Your task to perform on an android device: View the comparison of 26 mm Hammer Drill machines on the eBay app.
Image 1: 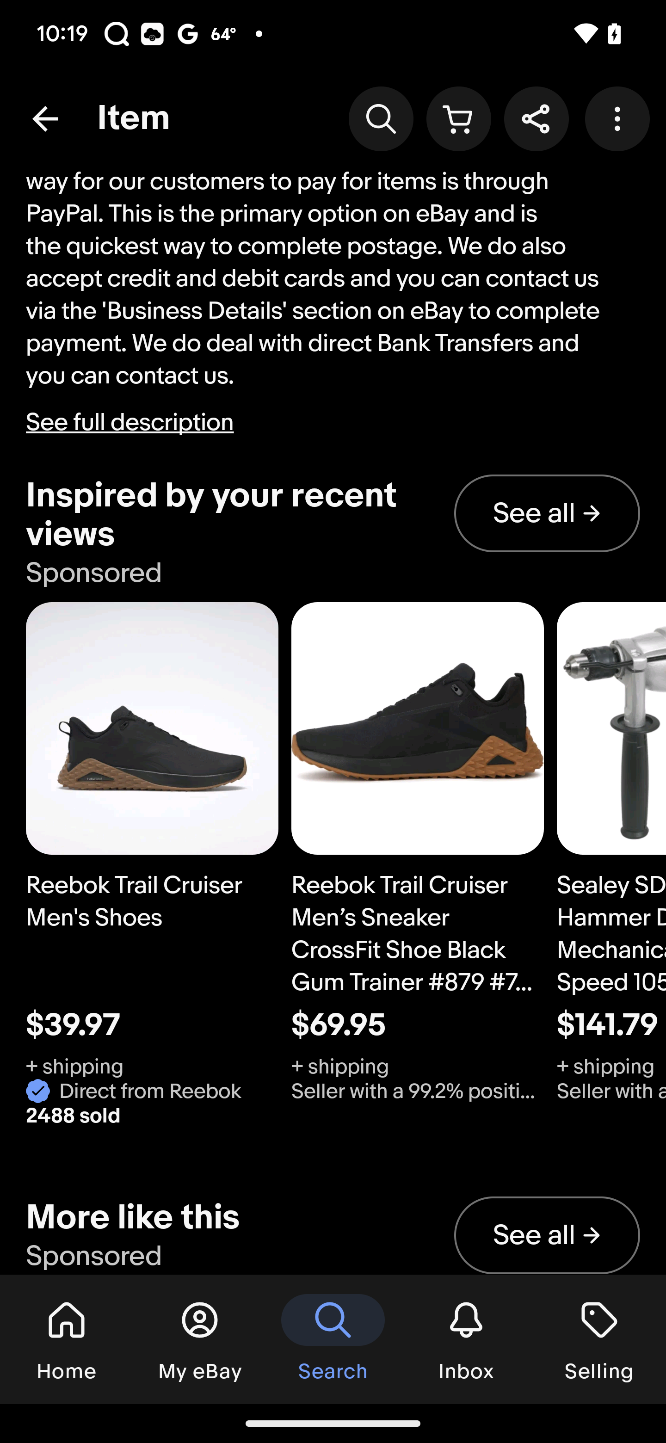
Swipe up on the screen
Step 1: scroll down
Image 2: 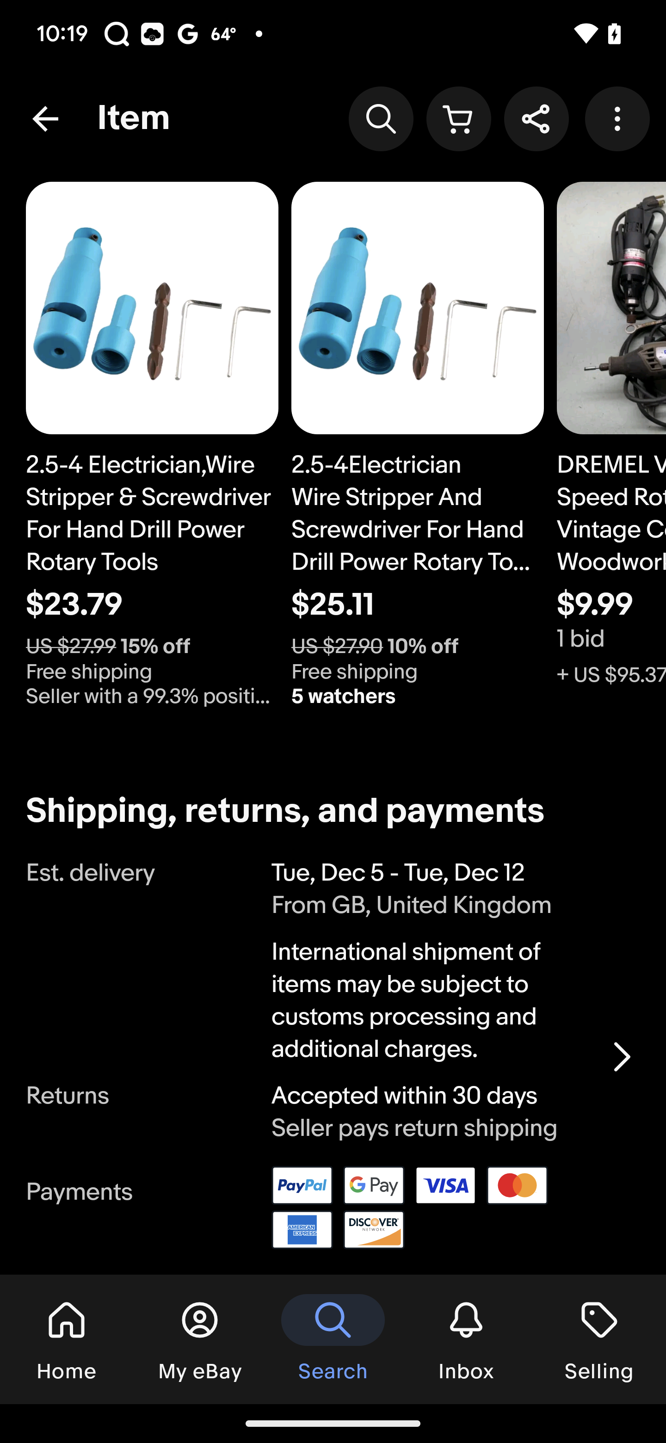
Swipe up on the screen
Step 2: scroll down
Image 3: 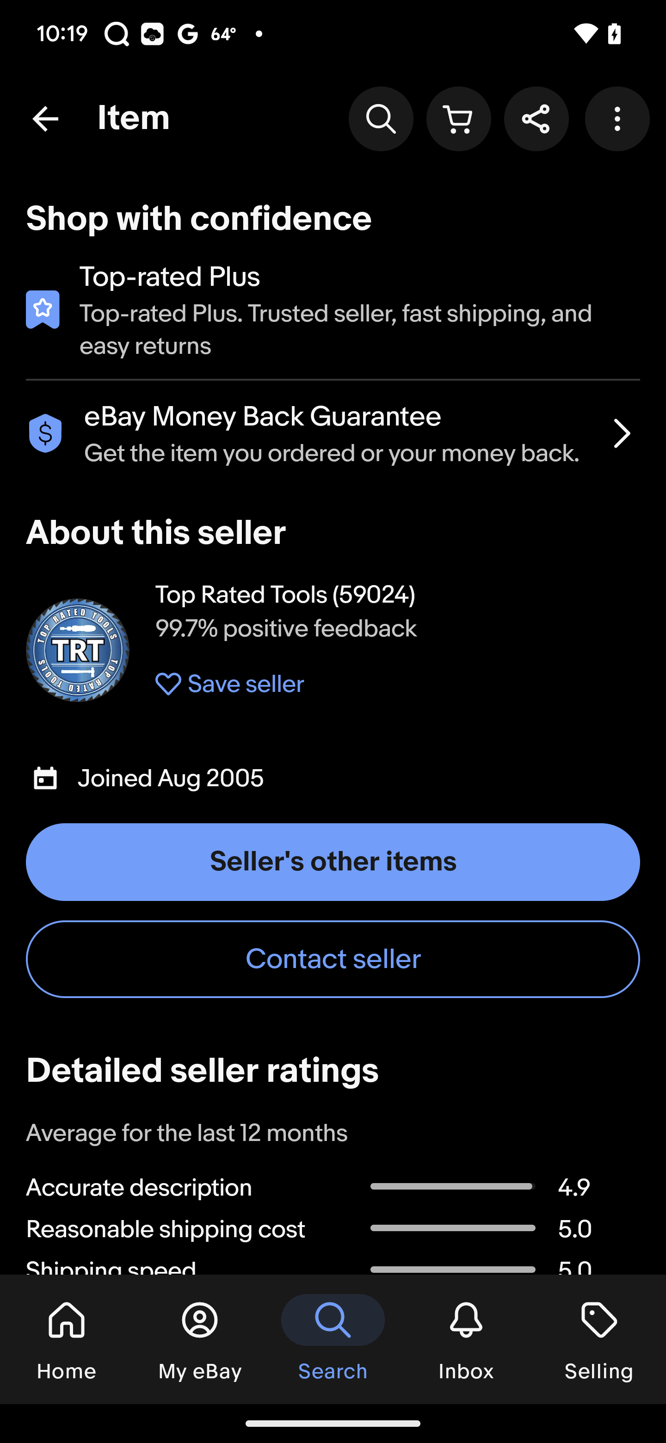
Swipe up on the screen
Step 3: scroll down
Image 4: 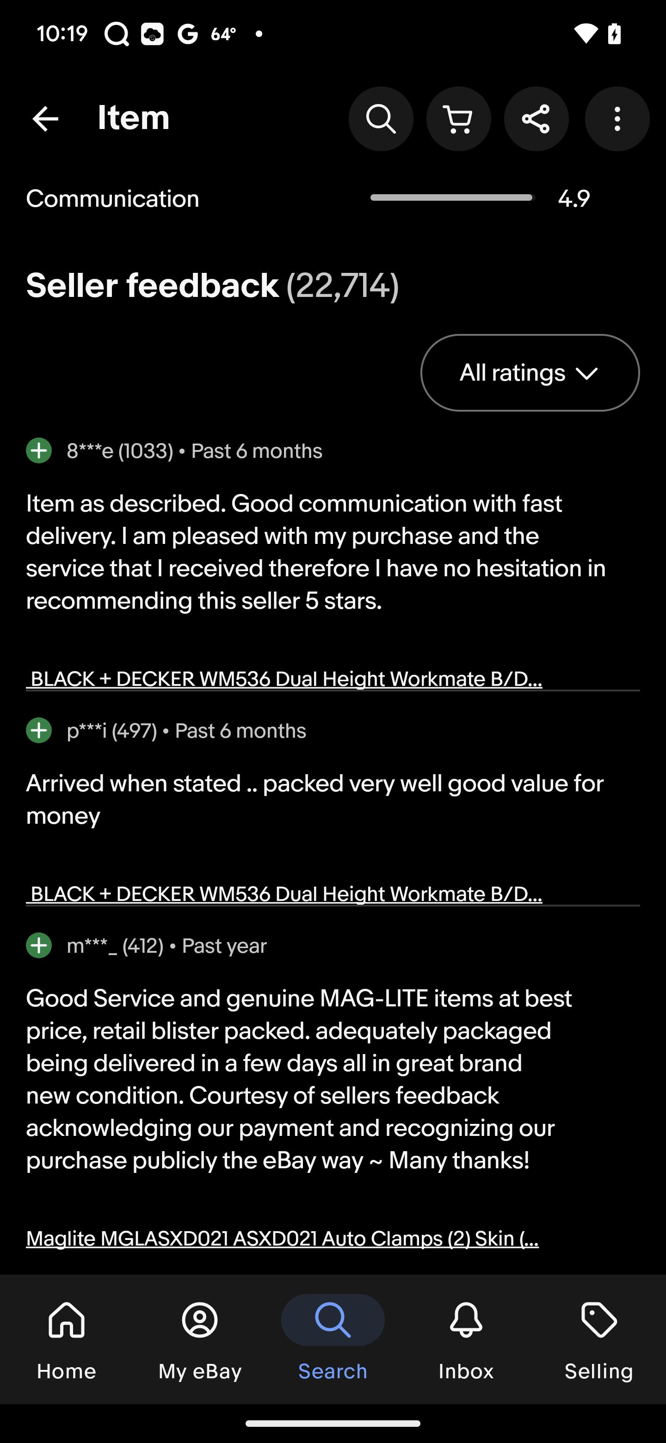
Swipe up on the screen
Step 4: scroll down
Image 5: 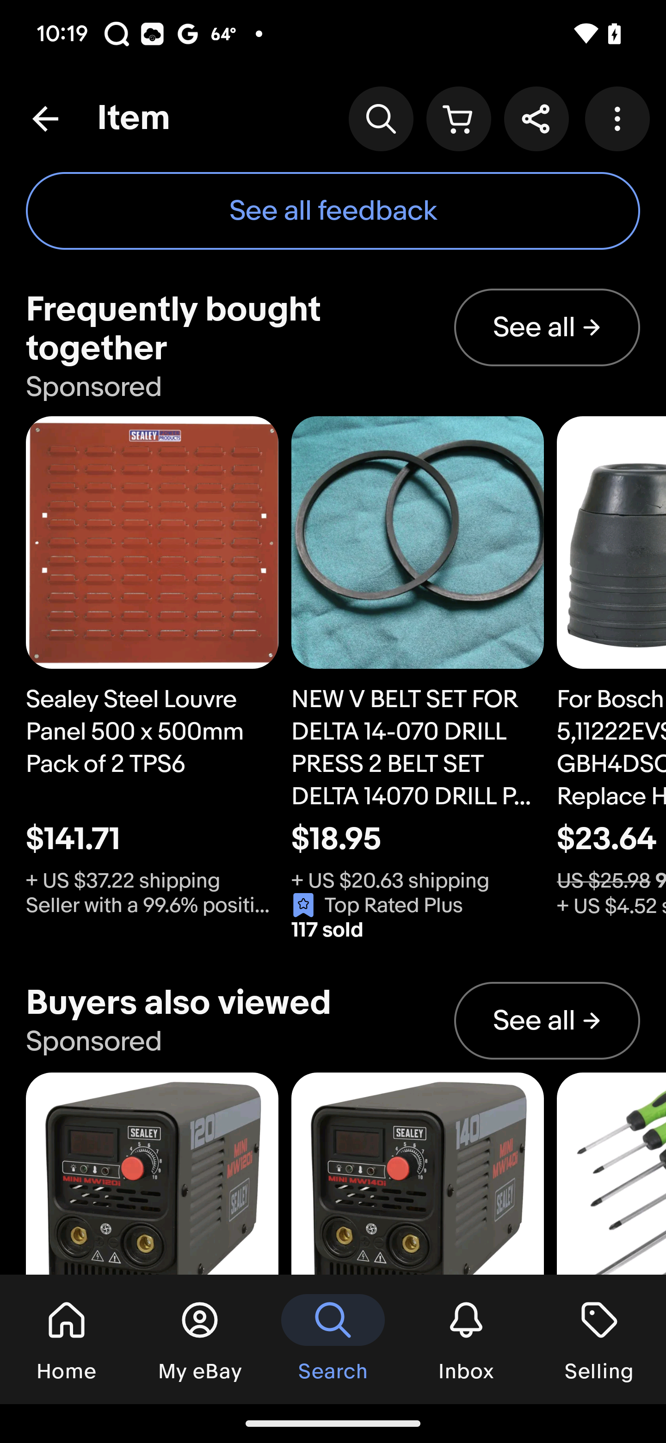
Swipe up on the screen
Step 5: scroll down
Image 6: 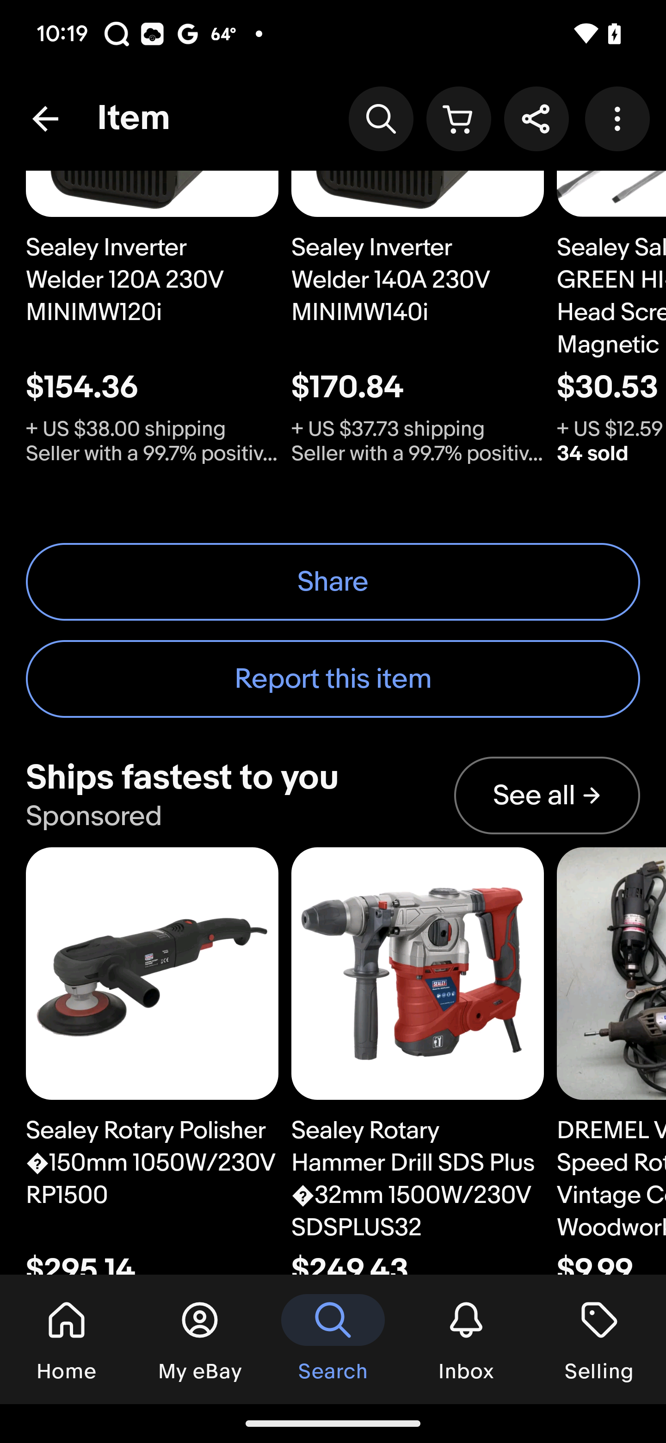
Swipe up on the screen
Step 6: scroll down